Your task to perform on an android device: I want to search for the word "cupboards" on the current page and highlight it.
Image 1: 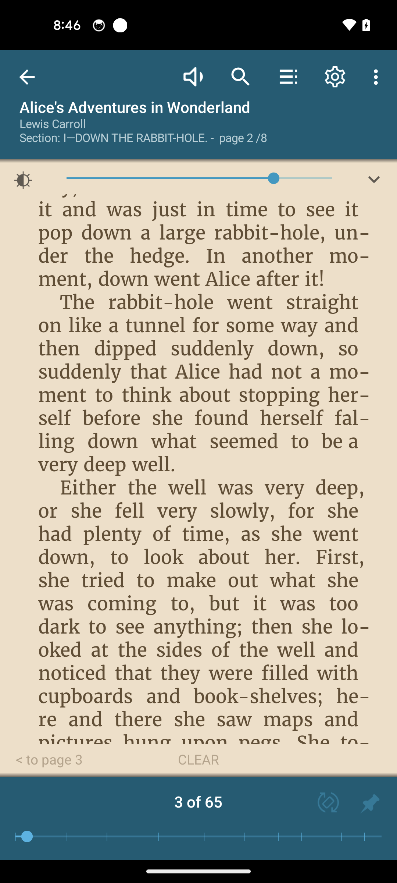
Tap on the search icon at the top of the screen
Step 1: click (241, 77)
Image 2: 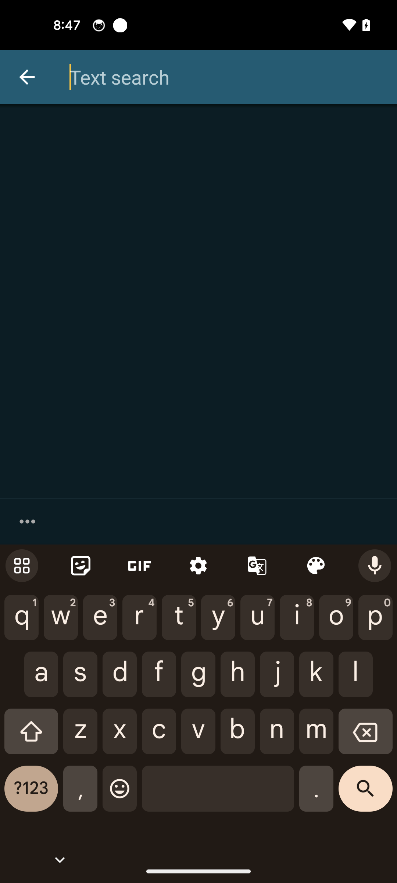
Search for the text cupboards
Step 2: type "cupboards"
Image 3: 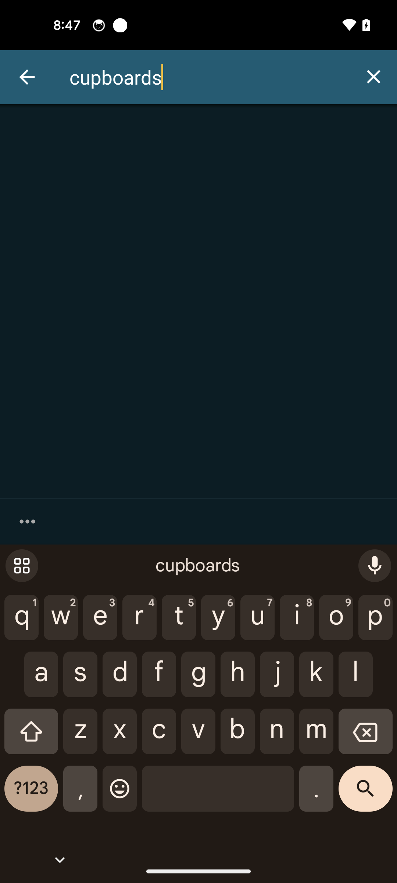
Tap on the search button
Step 3: click (365, 794)